Your task to perform on an android device: Change my route from "Dadri Road, Noida" to "Mathura Road" for the Lal Quila on the Waze app.
Image 0: 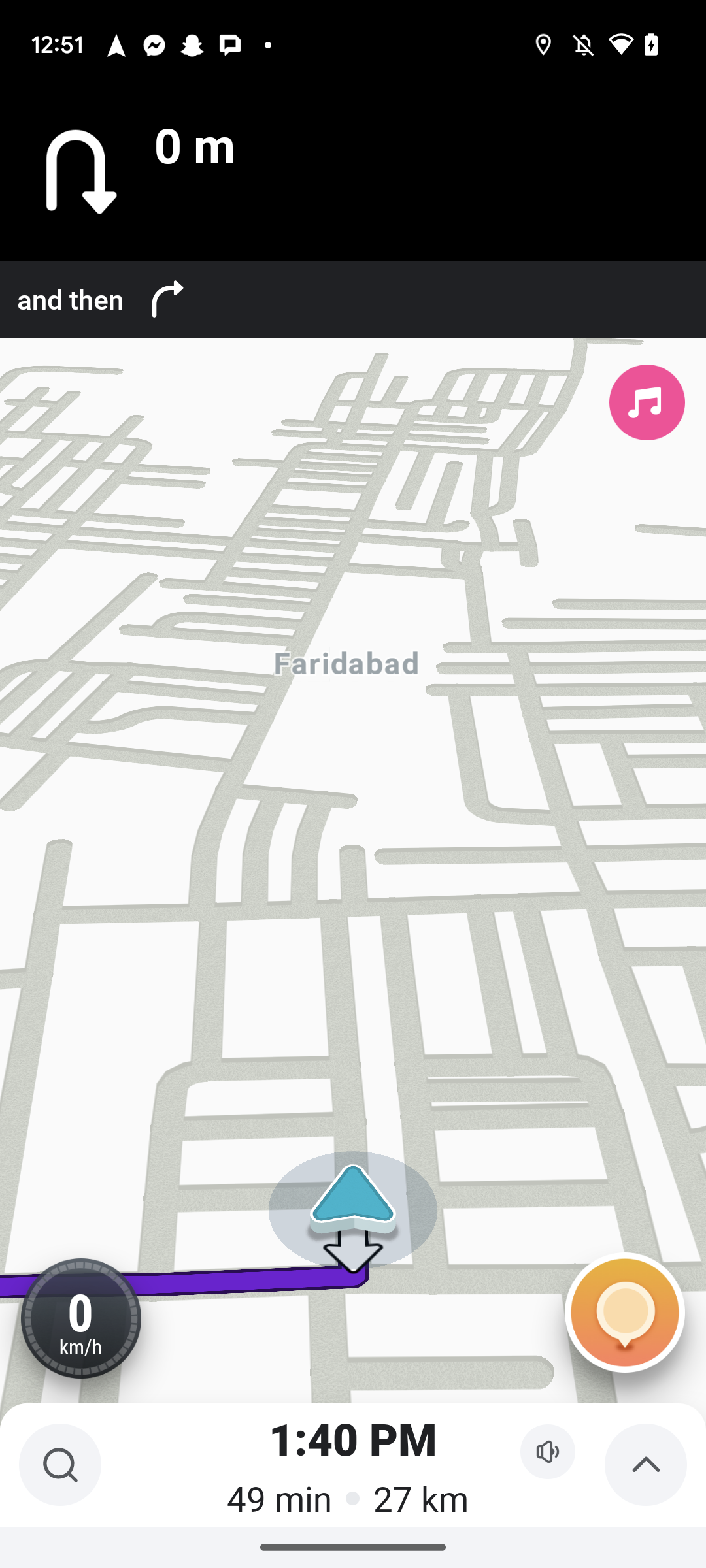
Click on the upside arrow at the bottom right corner of the screen.
Step 0: click (642, 1476)
Image 1: 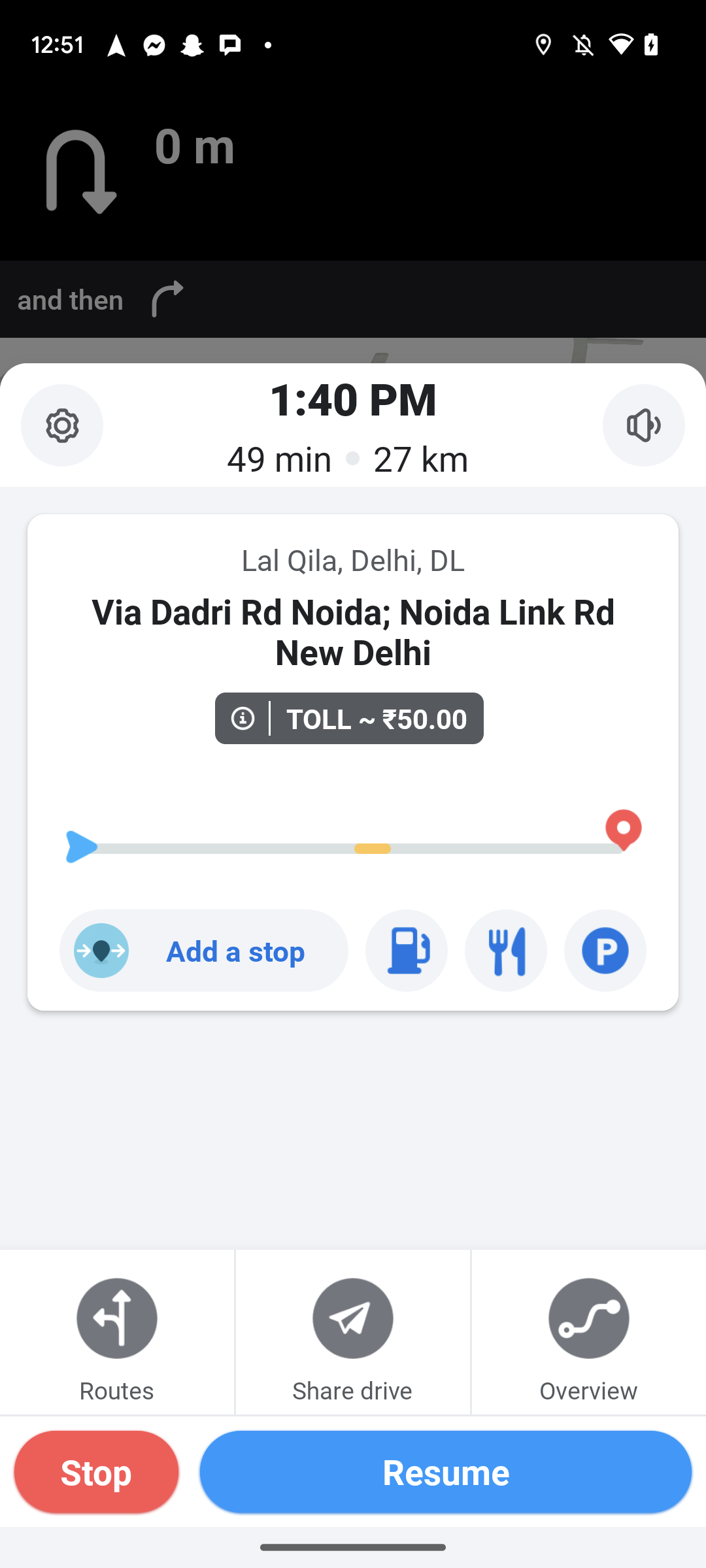
Click on the Routes Button.
Step 1: click (139, 1323)
Image 2: 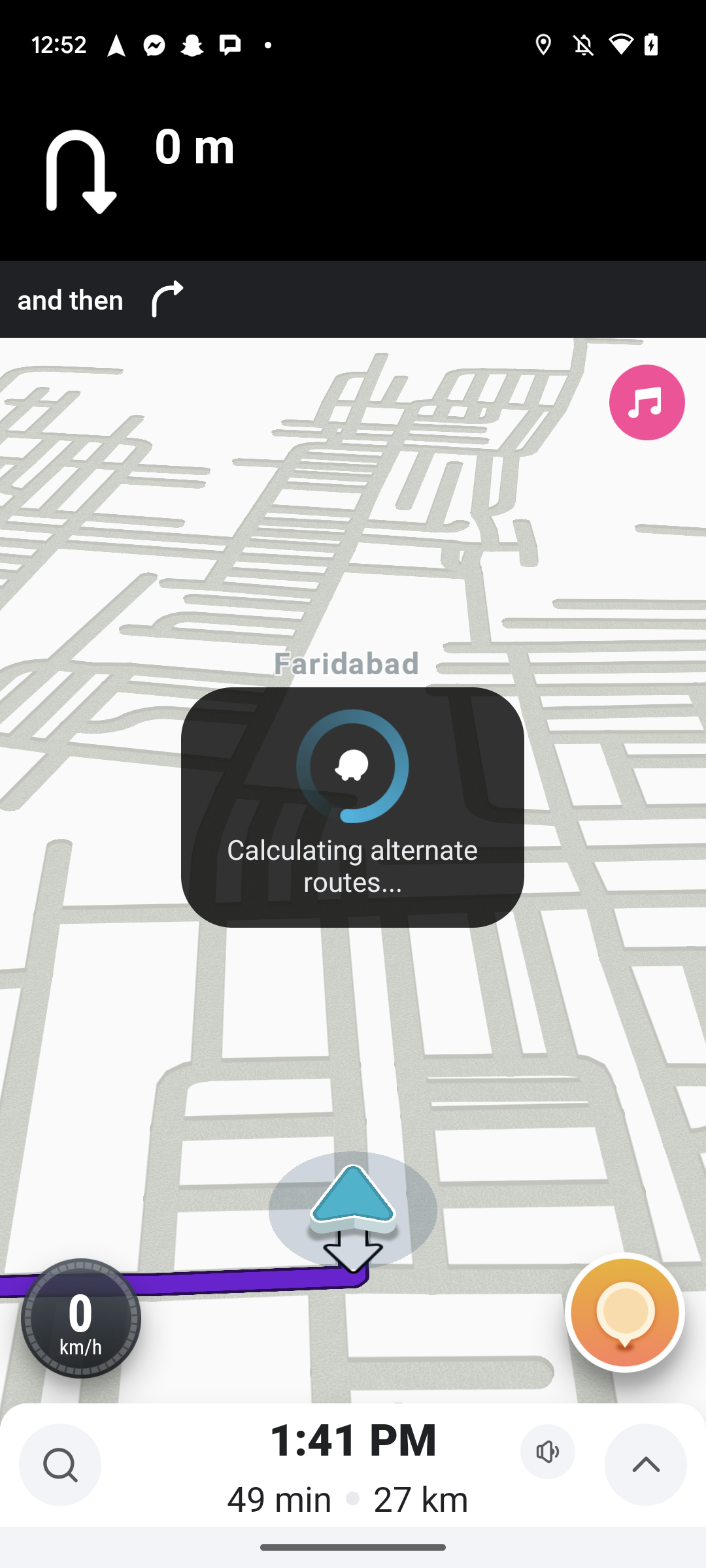
Click on the Routes Button.
Step 2: wait
Image 3: 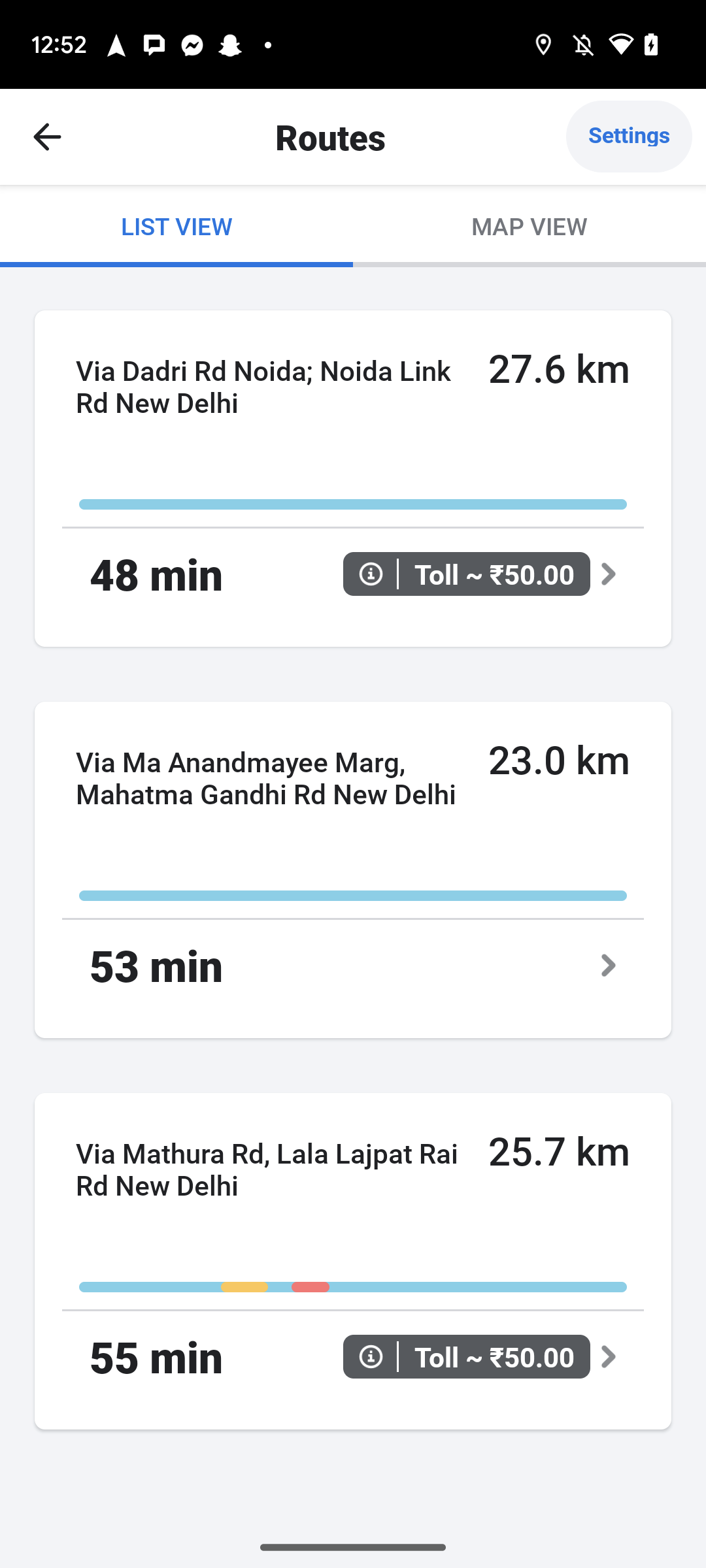
Click on the last tab.
Step 3: click (435, 1222)